Your task to perform on an android device: I require a washing machine in order to wash my clothes. So, in the Amazon app, search for the washing machine.
Image 0: 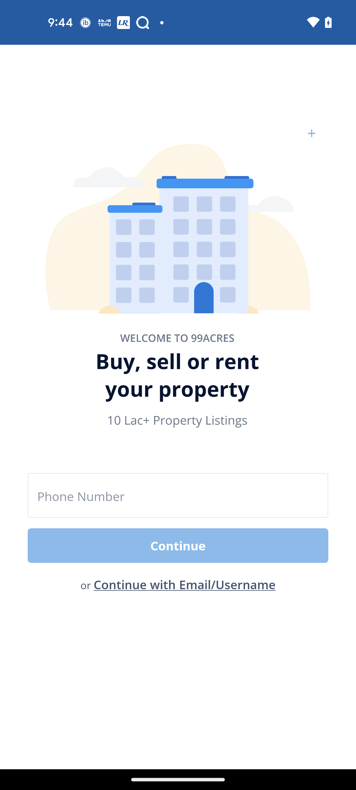
Open the Amazon app
Step 0: open app "Amazon"
Image 1: 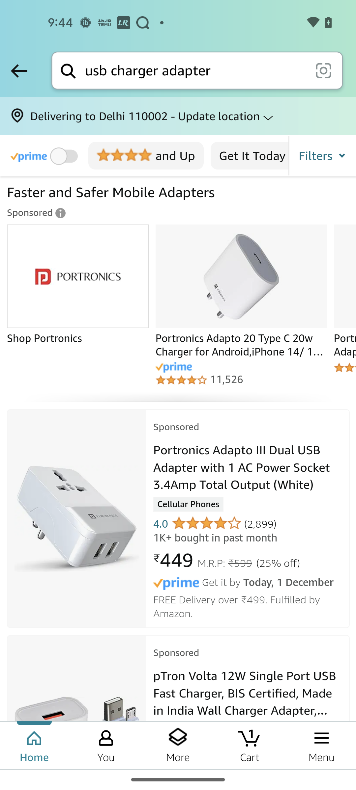
Go to the search bar at the top of the screen
Step 1: click (194, 70)
Image 2: 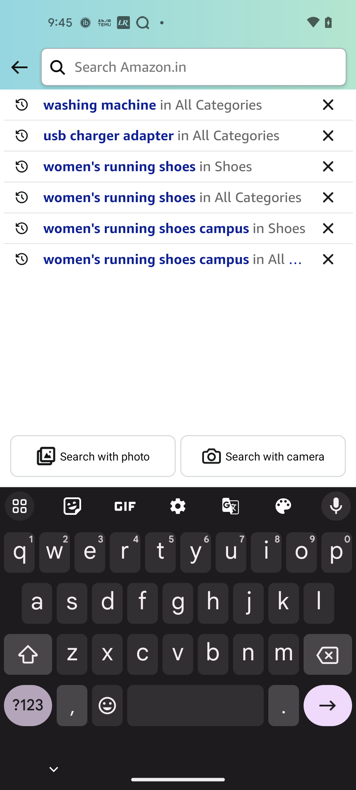
Search for Washing Machine
Step 2: type "Washing Machine"
Image 3: 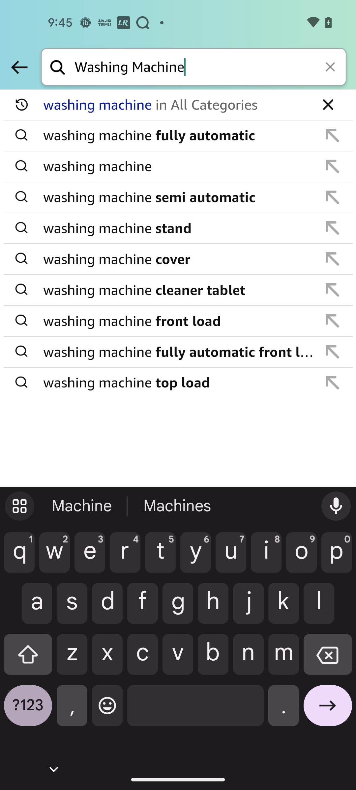
Click on the arrow forward button at the bottom right corner of the screen.
Step 3: click (328, 710)